Your task to perform on an android device: I am looking for casual shoes in size 7 as they fit me. Look for the same in the Amazon app. Shop by size
Image 0: 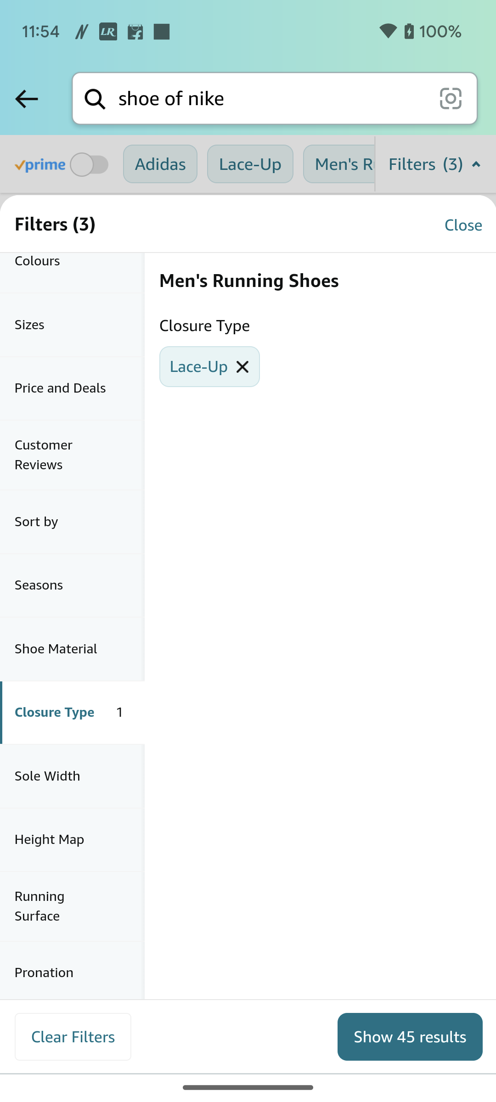
Click on the size in the filter section 
Step 0: click (72, 324)
Image 1: 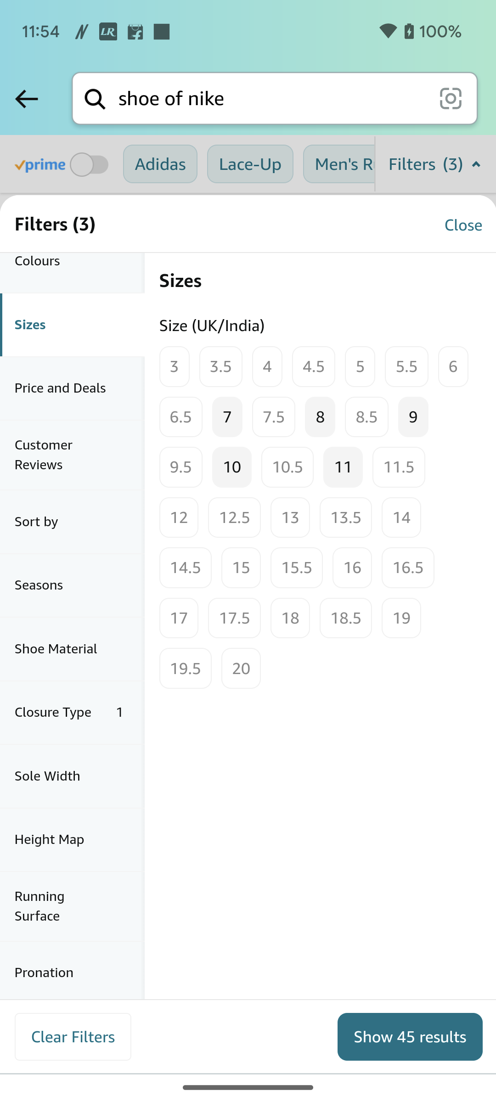
Click on the 7 size 
Step 1: click (126, 403)